Your task to perform on an android device: Contact customer care query about How do I change my ticket ?
Image 1: 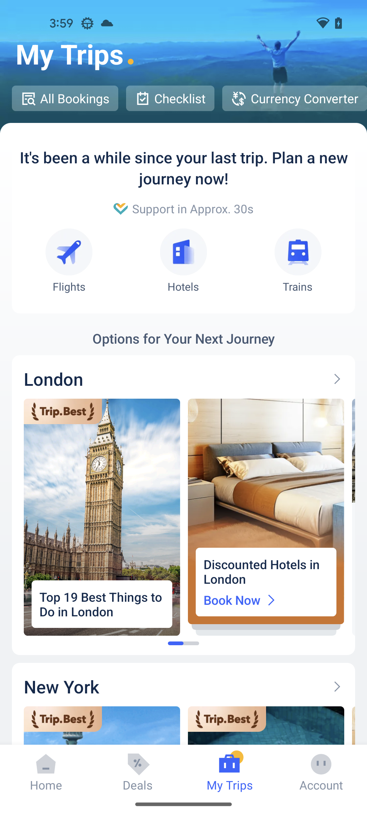
Click on the Account tab at the bottom right
Step 1: click (321, 769)
Image 2: 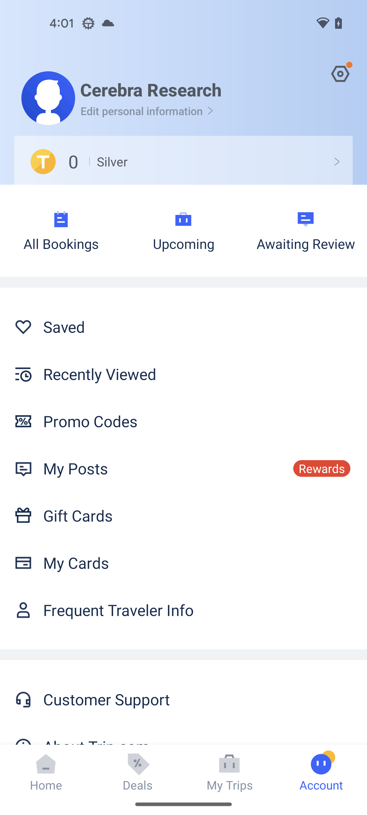
Click on the Customer Support
Step 2: click (183, 699)
Image 3: 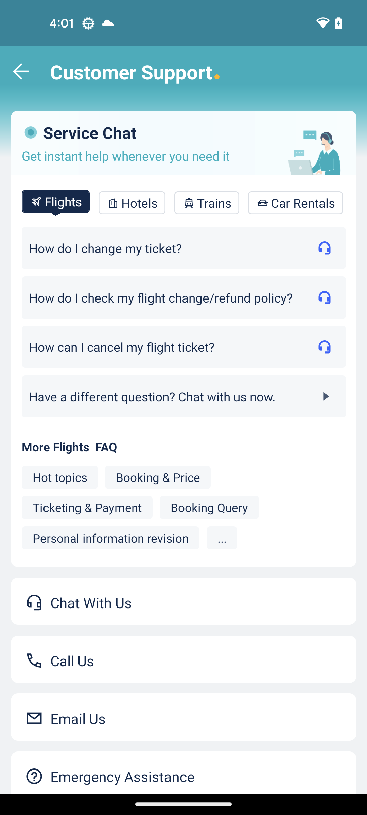
Click on the Chat With Us
Step 3: click (183, 606)
Image 4: 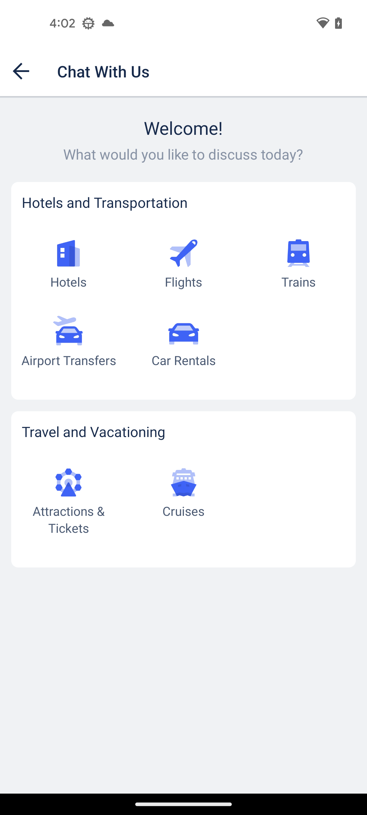
Click on the Flights section
Step 4: click (183, 253)
Image 6: 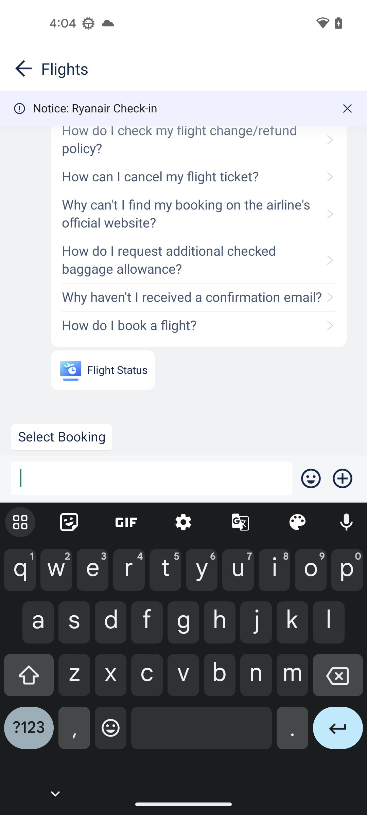
Input a query about How do I change m ticket ?
Step 6: type "How do I change my ticket ?"
Image 7: 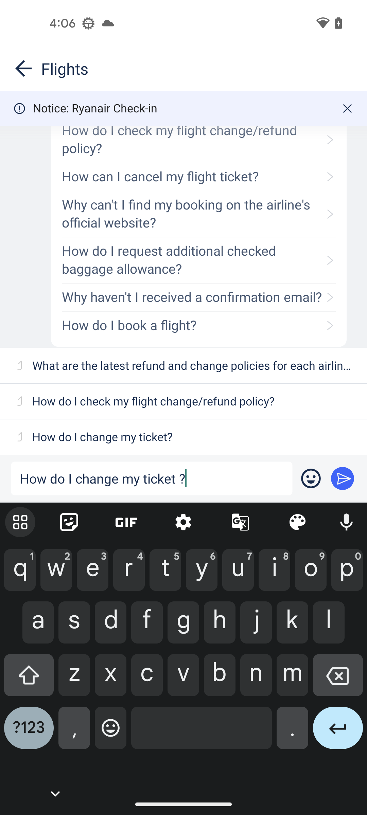
Click on the send button
Step 7: click (343, 478)